Your task to perform on an android device: Search the tv wall mount with Armstrong brand
Image 1: 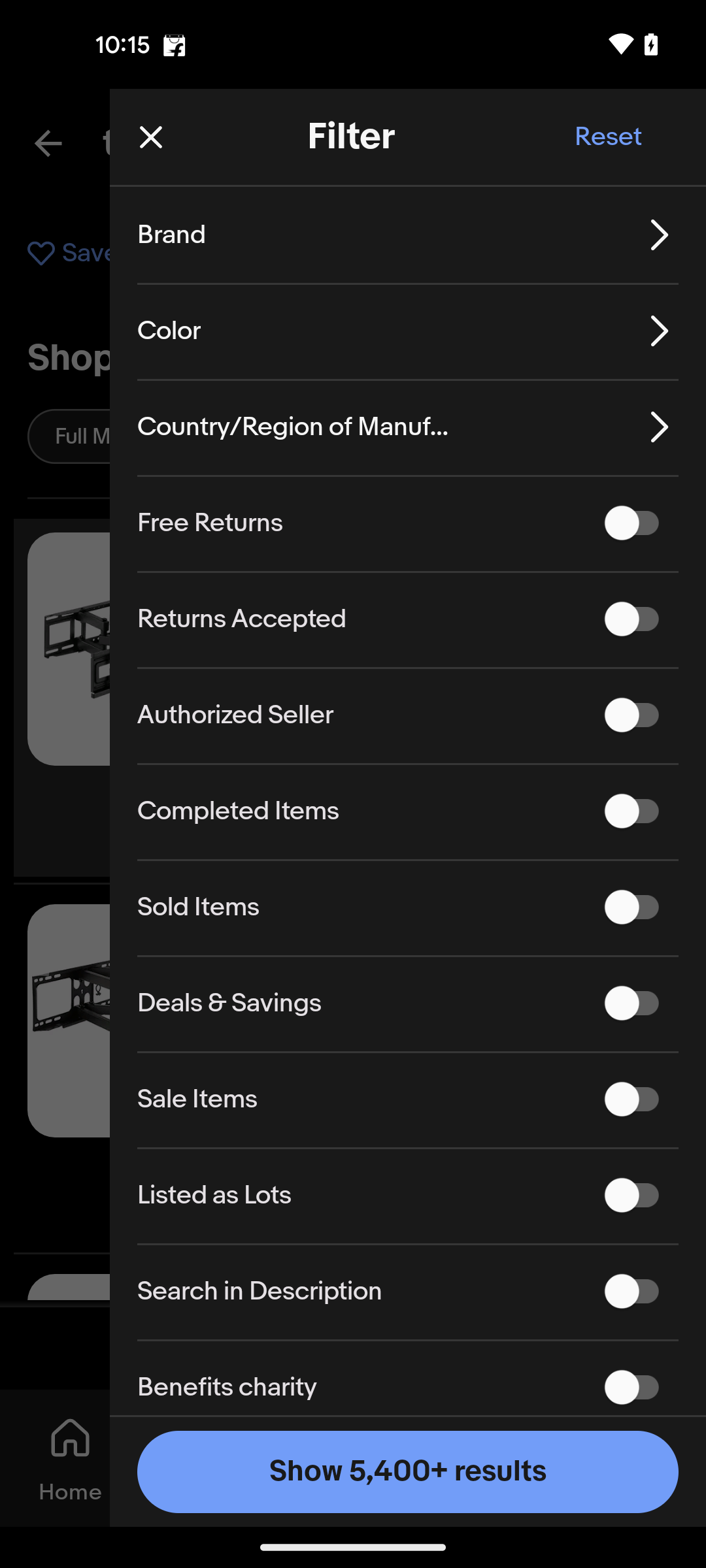
Tap on the brand filter
Step 1: click (241, 253)
Image 2: 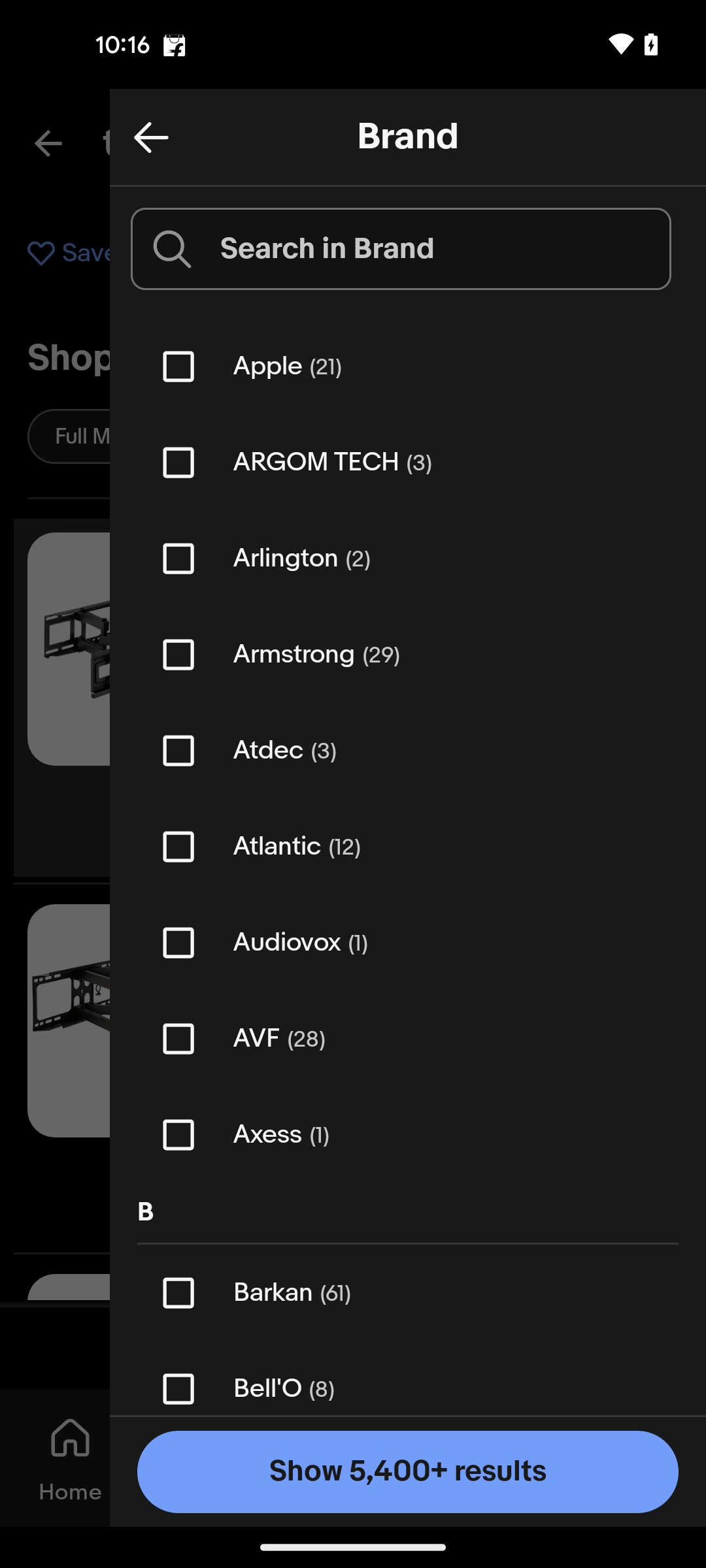
Tap on the armstrong option
Step 2: click (351, 647)
Image 3: 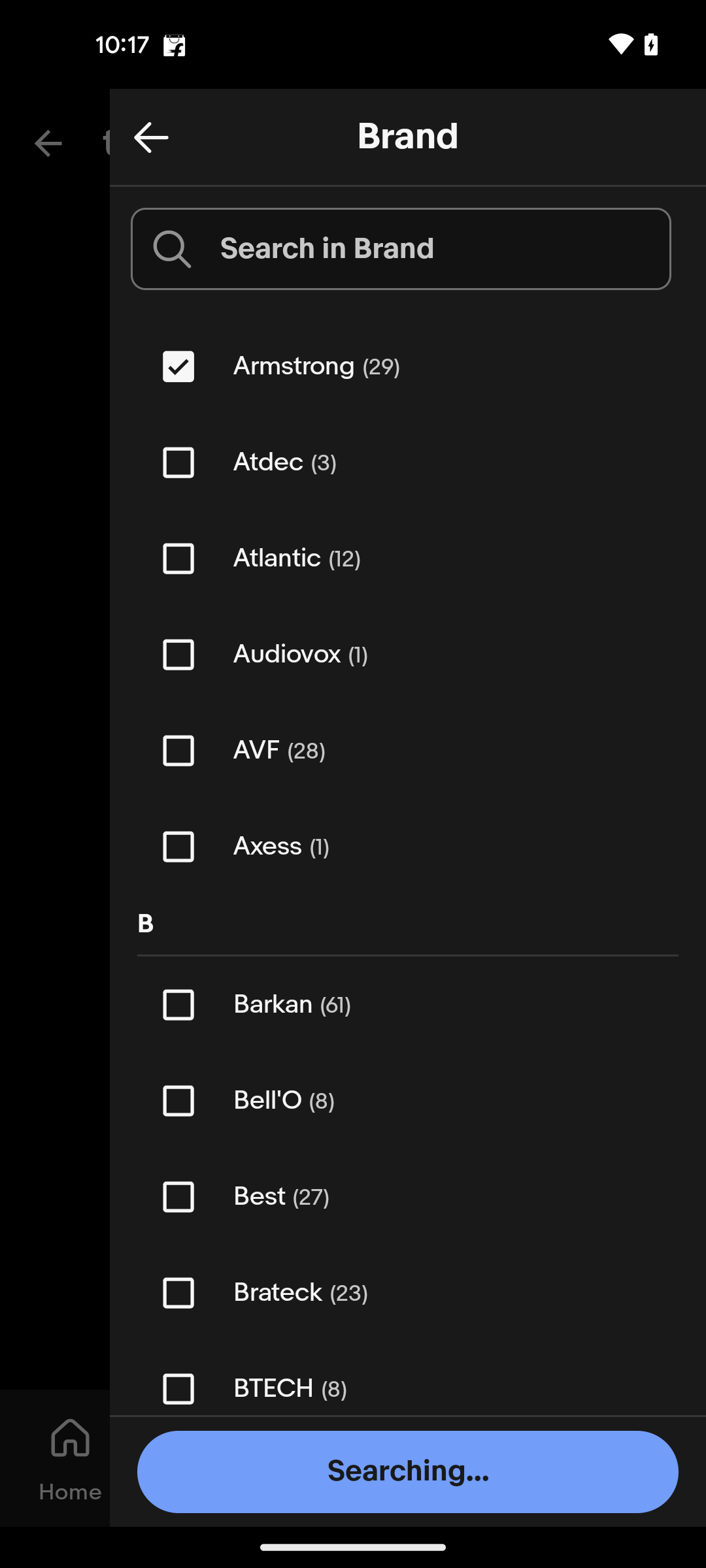
Tap on the armstrong option
Step 3: wait
Image 4: 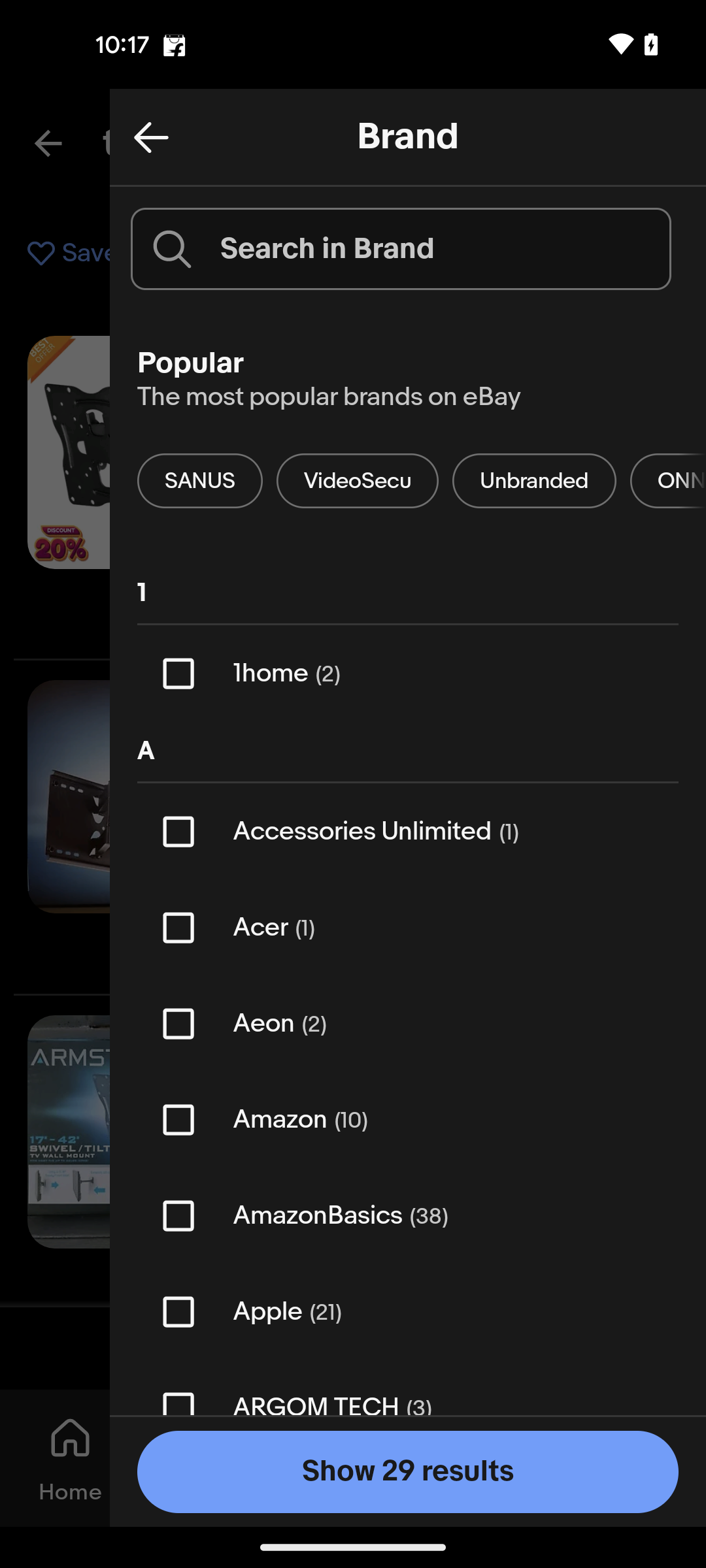
Tap on the show 29 results button
Step 4: click (420, 1467)